Your task to perform on an android device: open the jiomart online app and Add sensodyne toothpaste to cart in jiomart online 
Image 0: 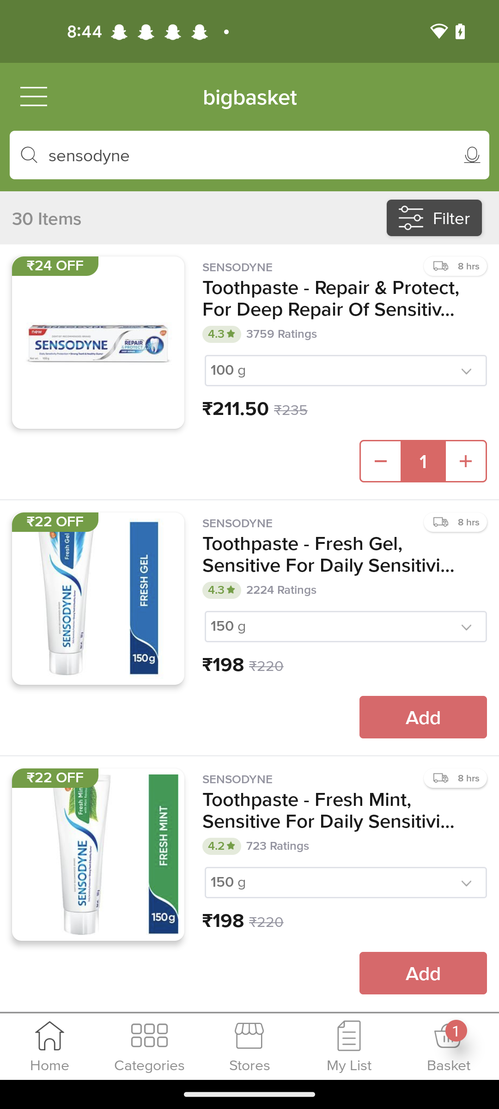
open the jiomart online  app
Step 0: open app "JioMart"
Image 1: 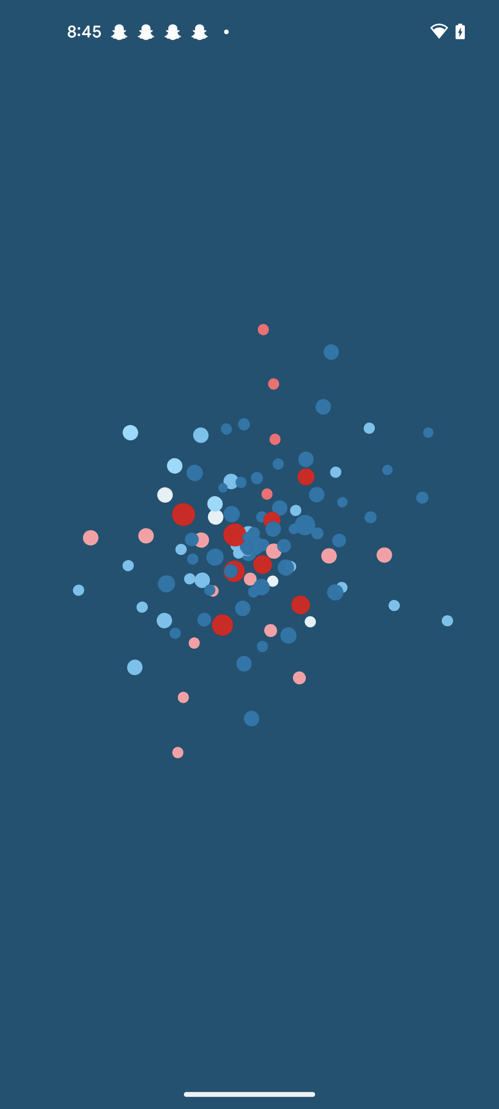
open the jiomart online  app
Step 1: wait
Image 2: 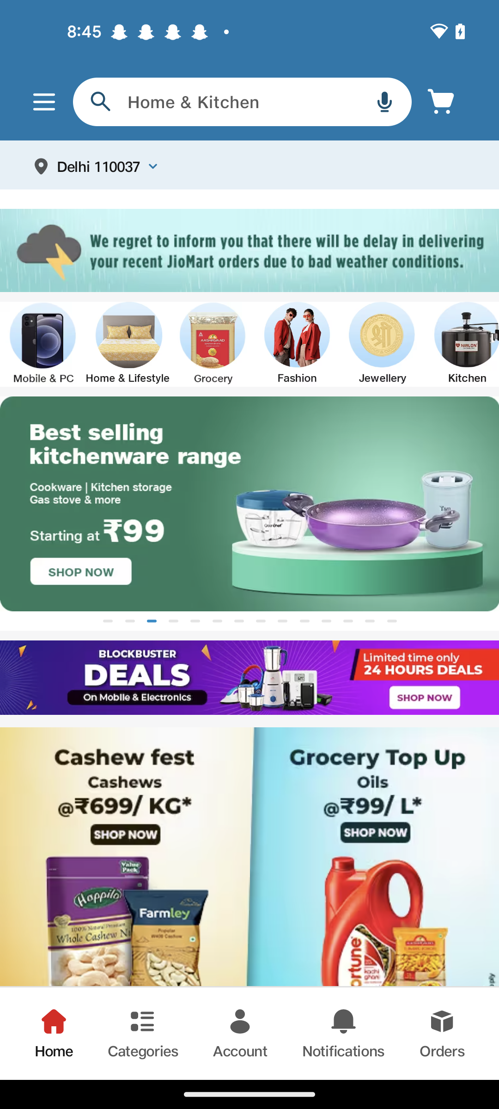
Click on the search bar 
Step 2: click (292, 99)
Image 3: 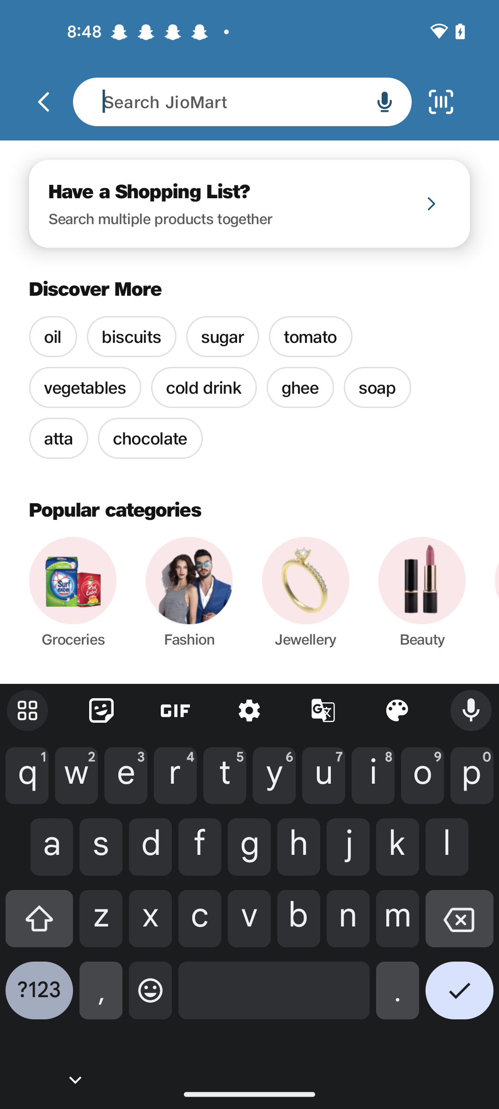
Enter as sensodyne toothpaste
Step 3: type "sensodyne toothpaste Select Event Type"
Image 4: 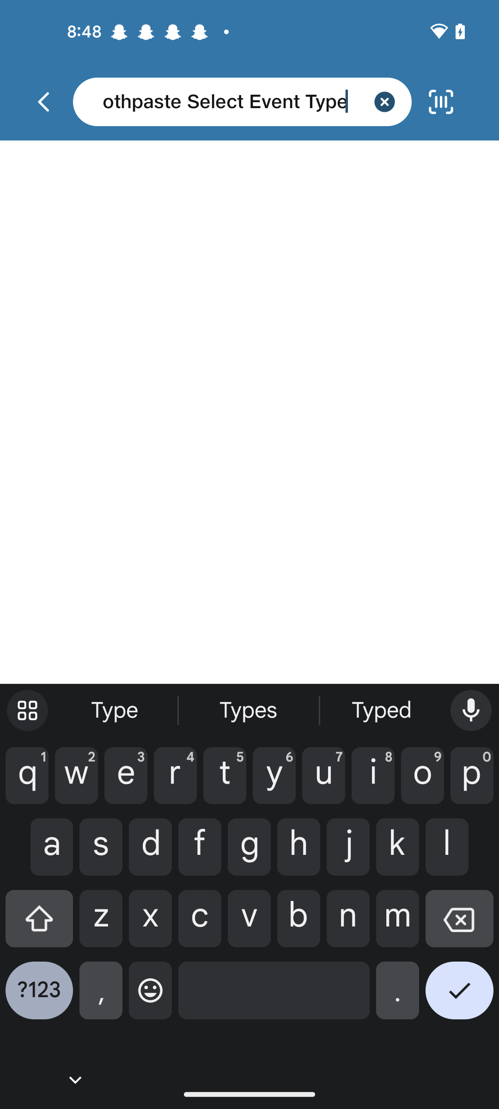
Click on the tick icon at the bottom right corner of the screen 
Step 4: click (459, 997)
Image 5: 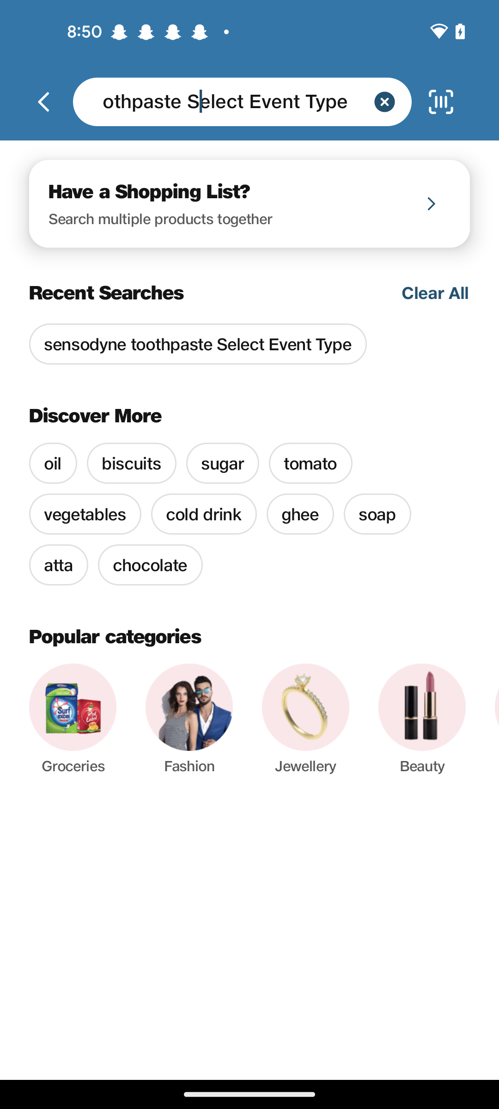
Click on the tick icon at the bottom right corner of the screen 
Step 5: wait
Image 6: 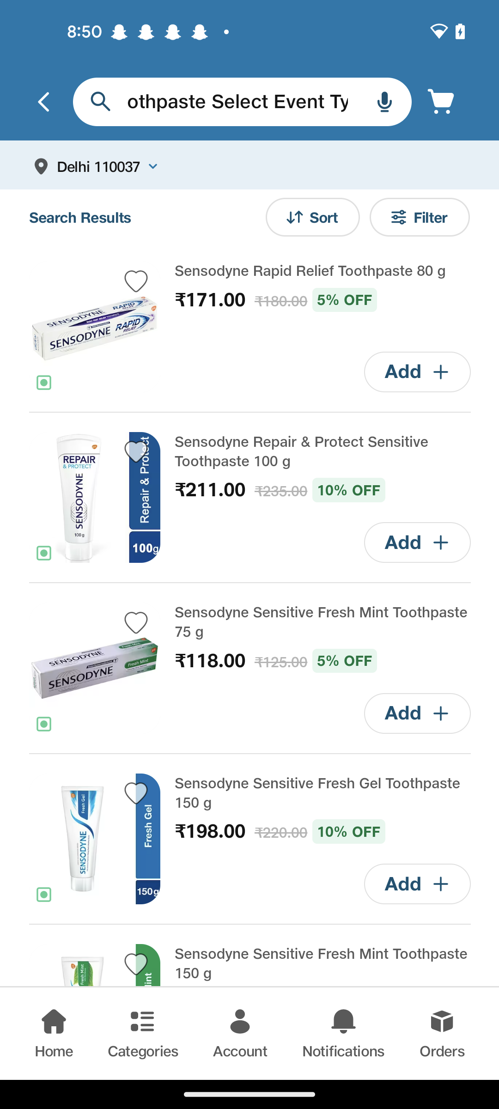
Click on the Add button of the screen 
Step 6: click (417, 372)